Your task to perform on an android device: I am looking for a Computer desk to replace it with the old one. Searched for Computer desks on the Etsy app.
Image 0: 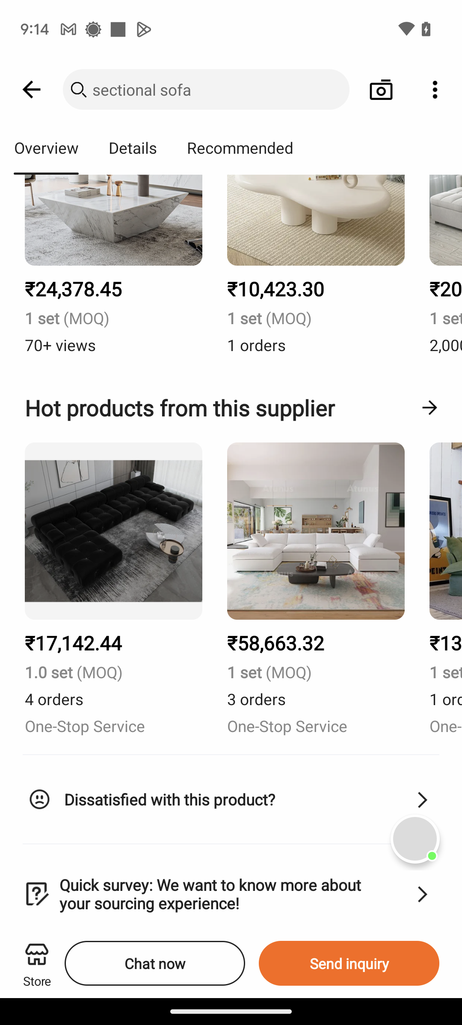
Open the Etsy app.
Step 0: open app "Etsy"
Image 1: 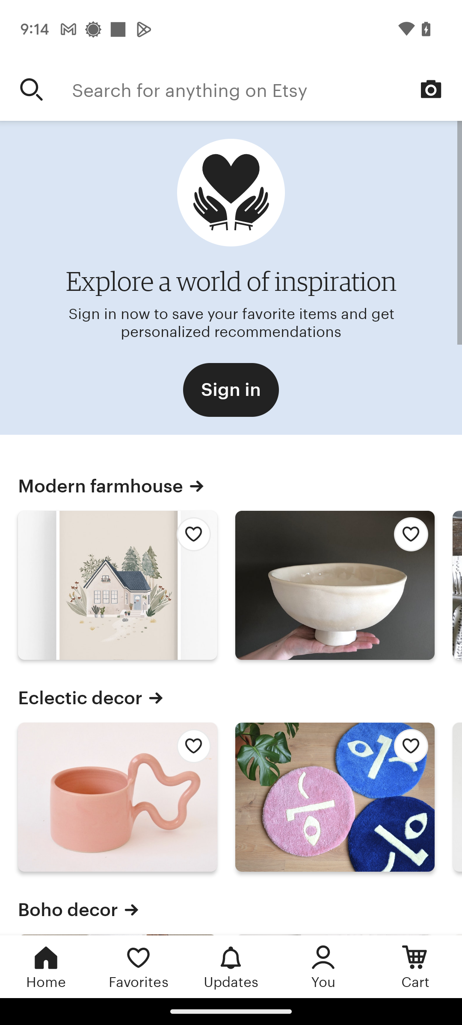
Click on the search bar at the top of the screen.
Step 1: click (267, 89)
Image 2: 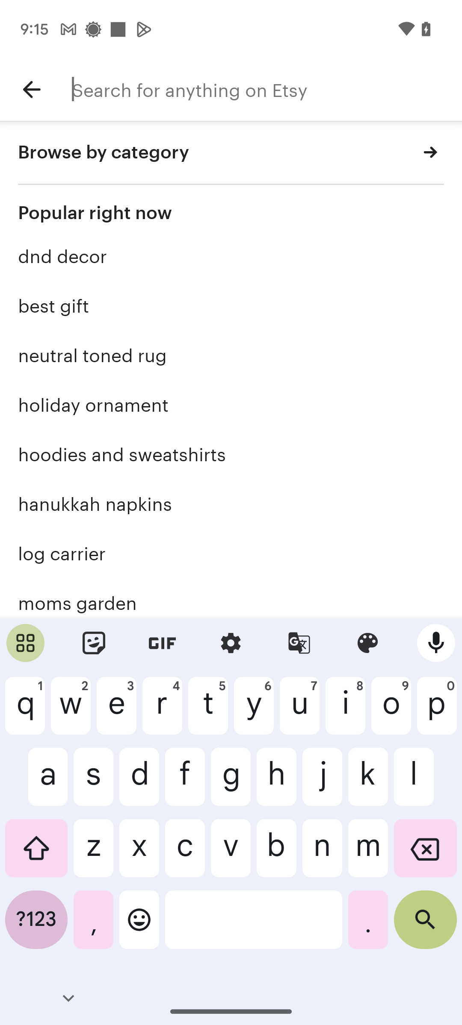
Type in Computer desks.
Step 2: type "Computer desks"
Image 3: 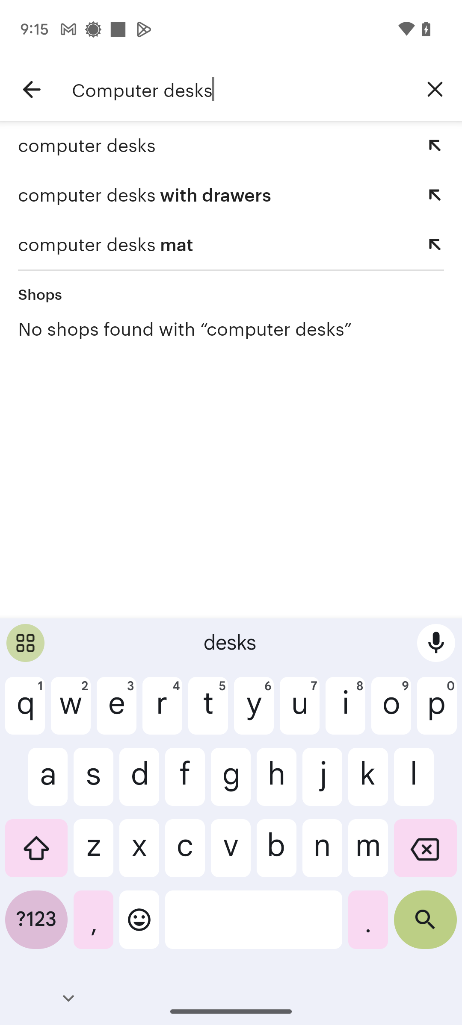
Click on the search button at the bottom-right corner of the keyboard.
Step 3: click (425, 926)